Your task to perform on an android device: I want to save the phone number (112 720 1234) of my friend Amelia Miller in the Phonebook app.
Image 0: 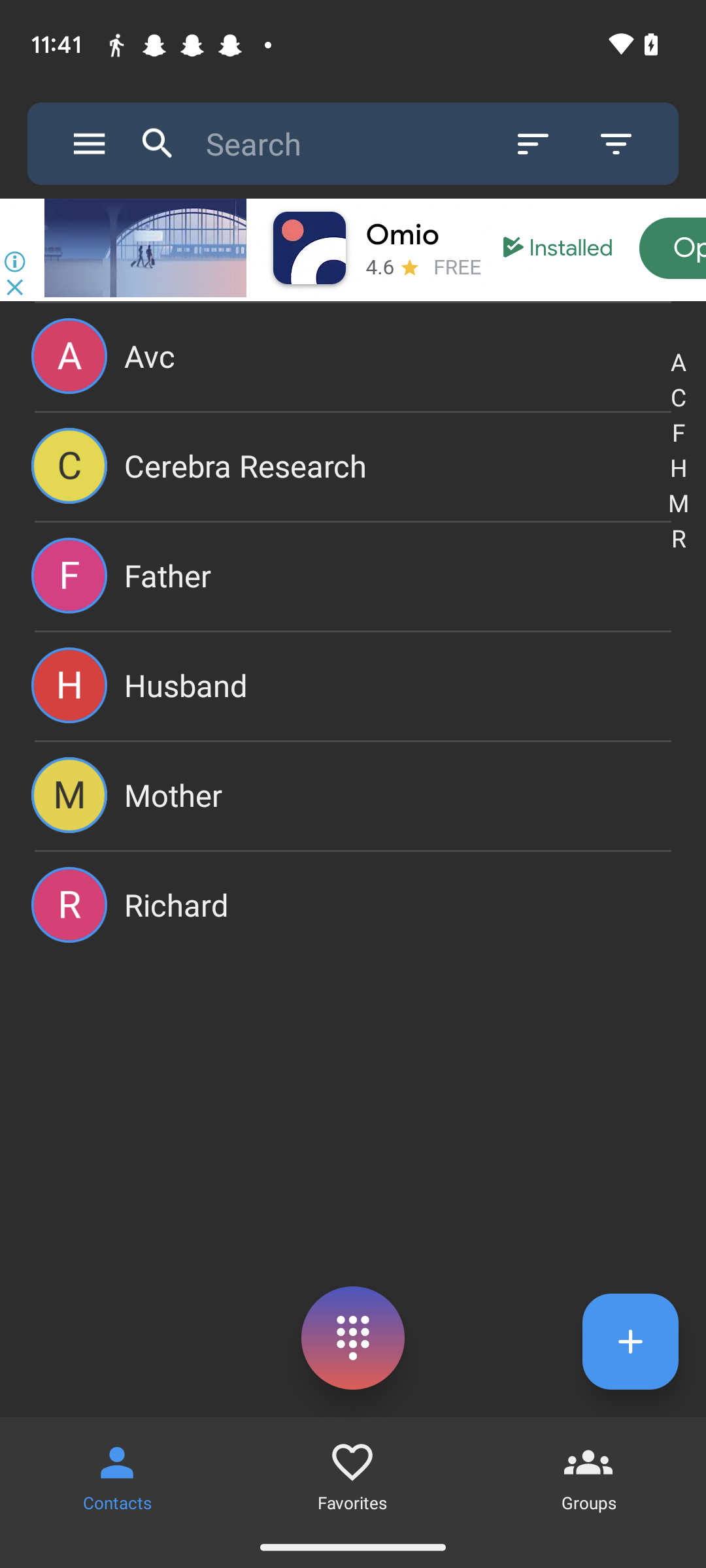
Open the Phonebook app.
Step 0: open app "Phonebook"
Image 1: 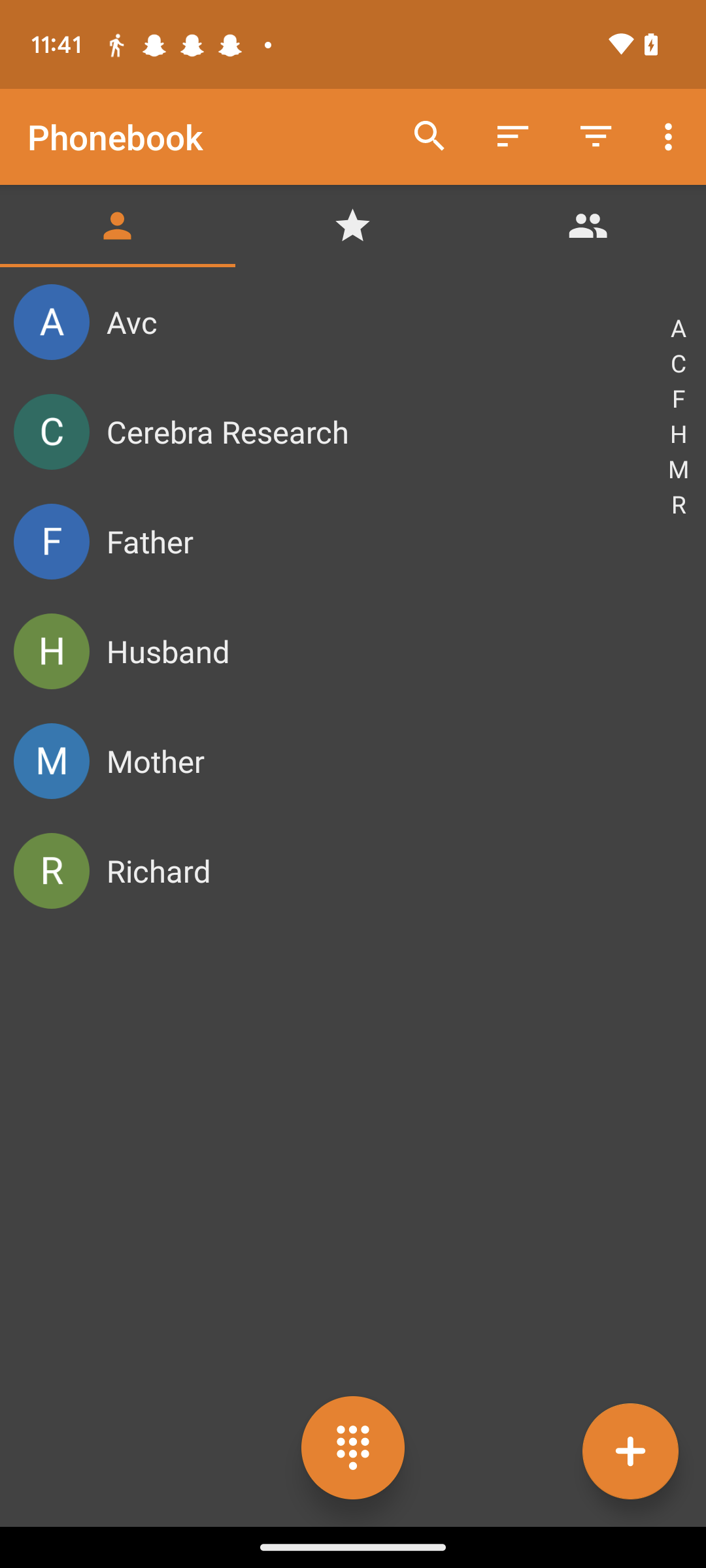
Click on the + icon at the bottom right of the screen.
Step 1: click (630, 1450)
Image 2: 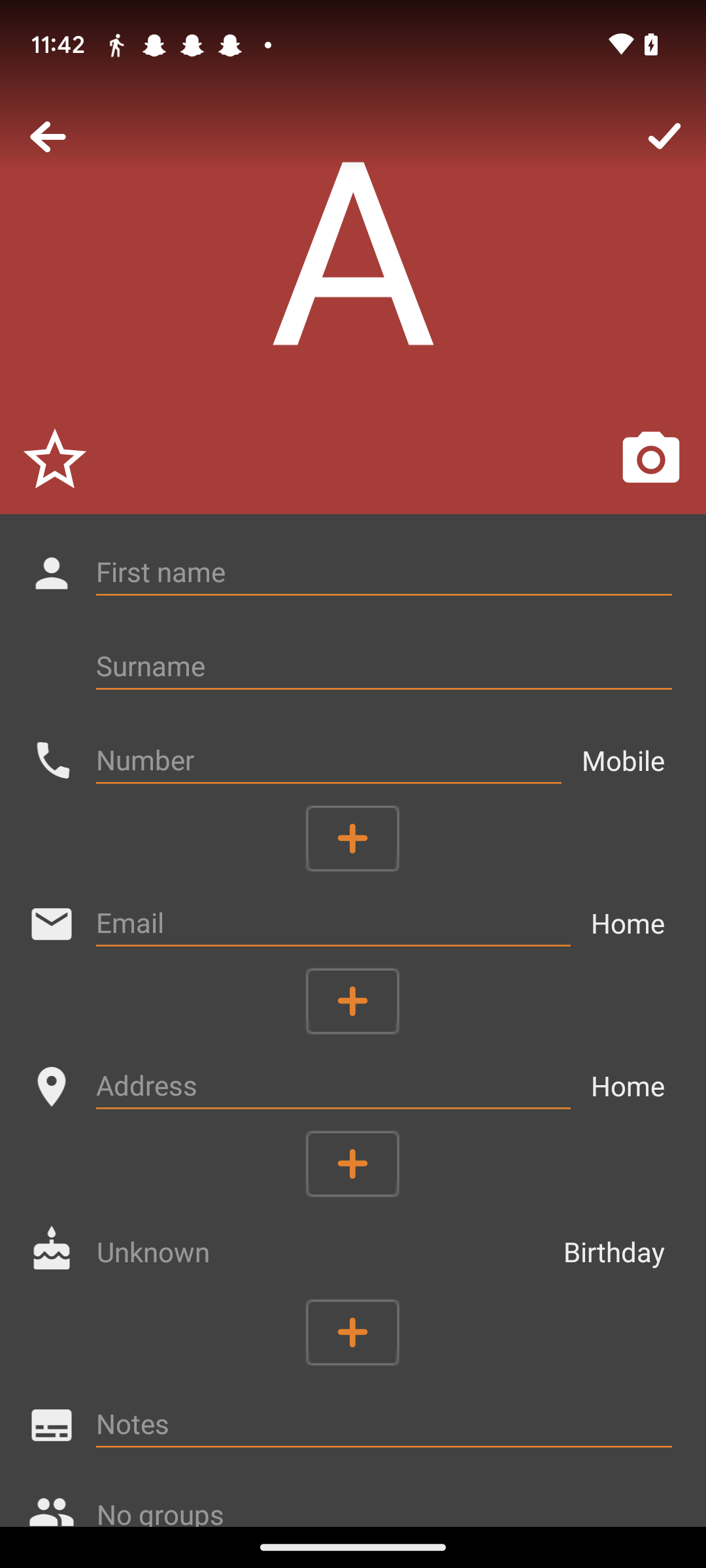
Click on the first name tab.
Step 2: click (384, 572)
Image 3: 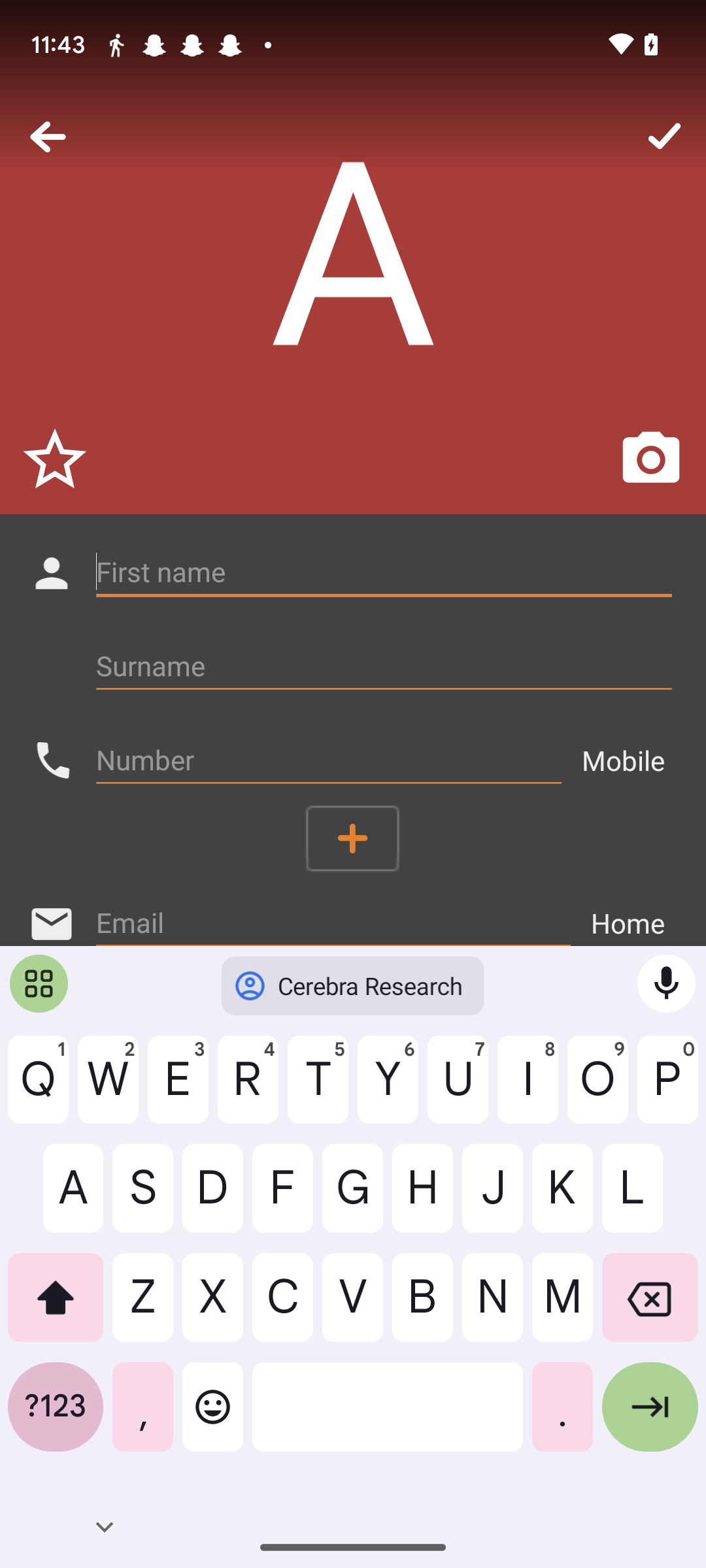
Type in Amelia.
Step 3: type "Amelia"
Image 4: 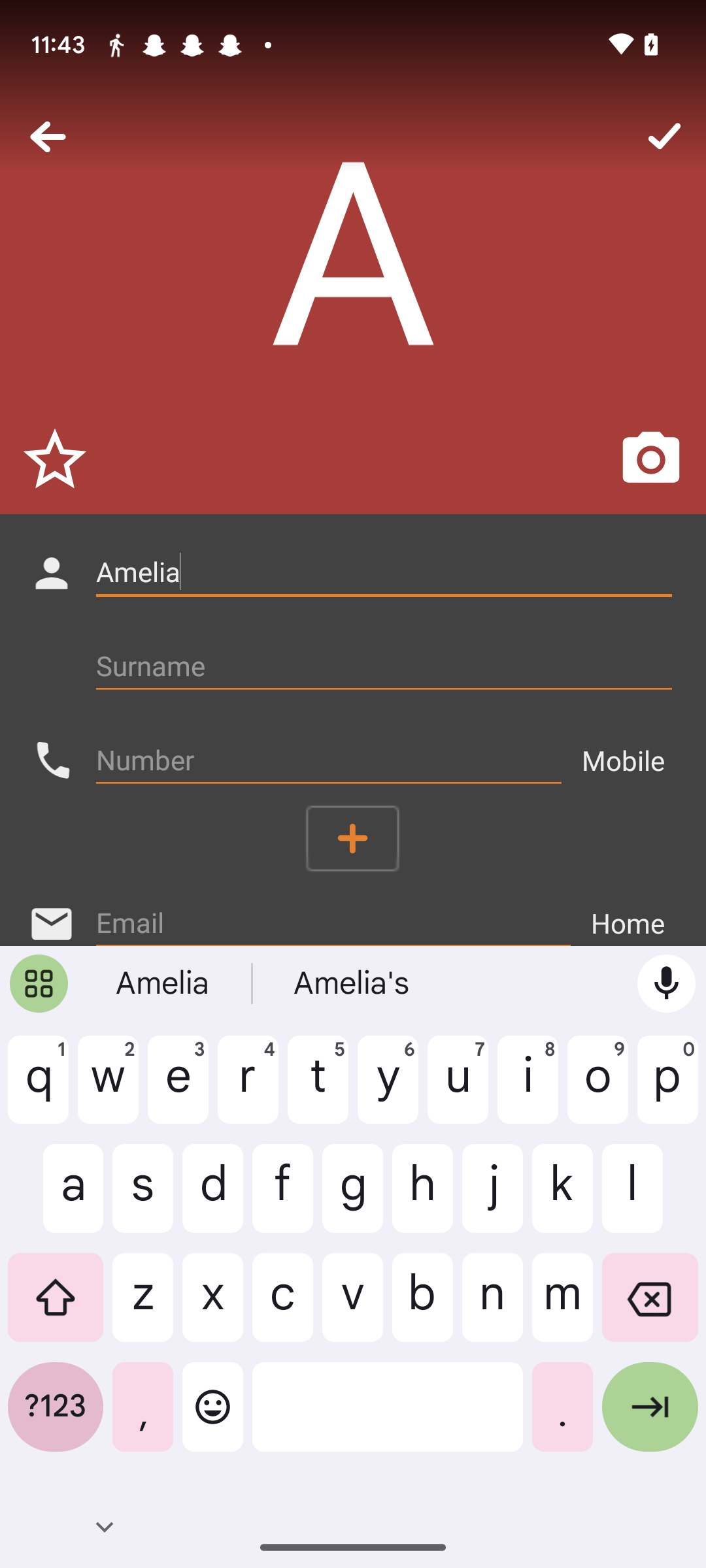
Click on the Surname tab.
Step 4: click (384, 666)
Image 5: 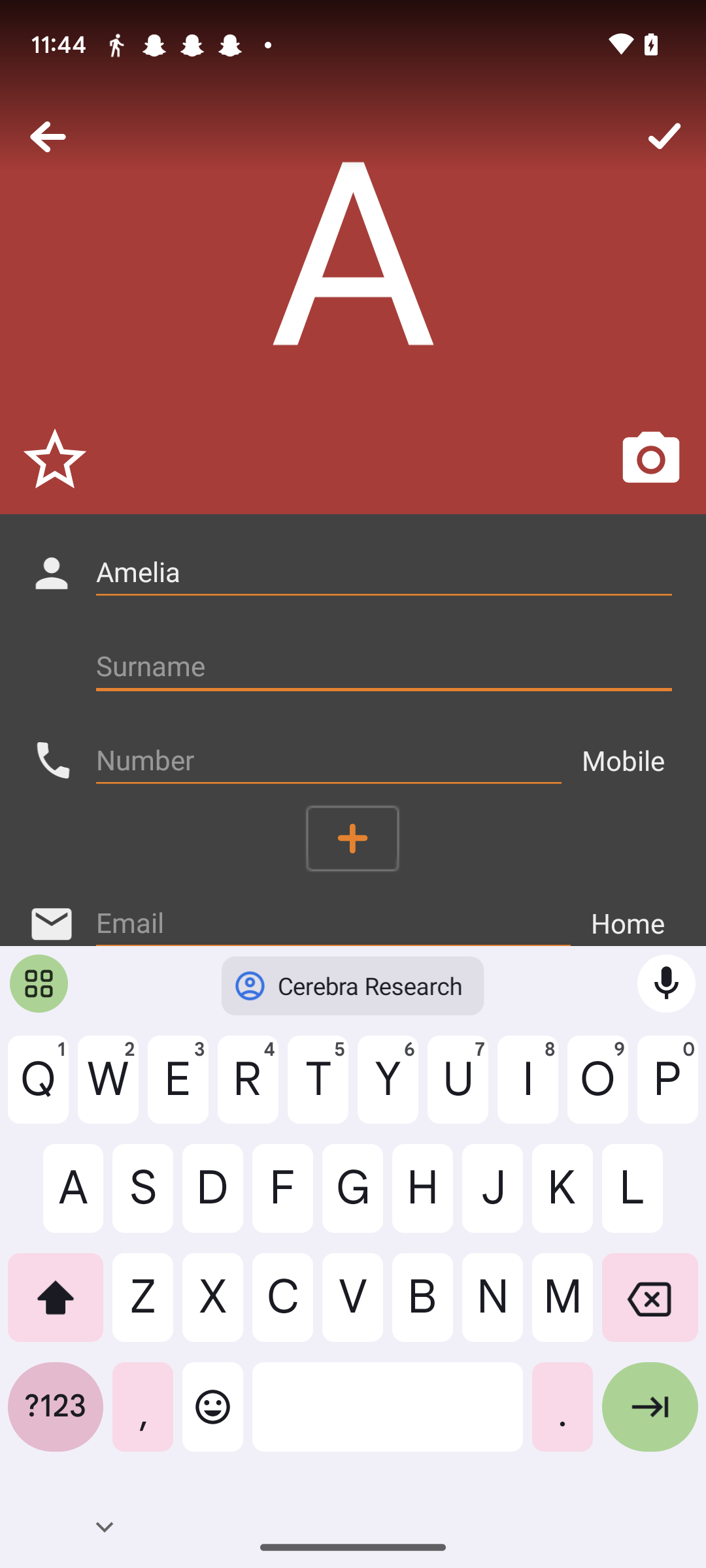
Type in Miller.
Step 5: type "Miller"
Image 6: 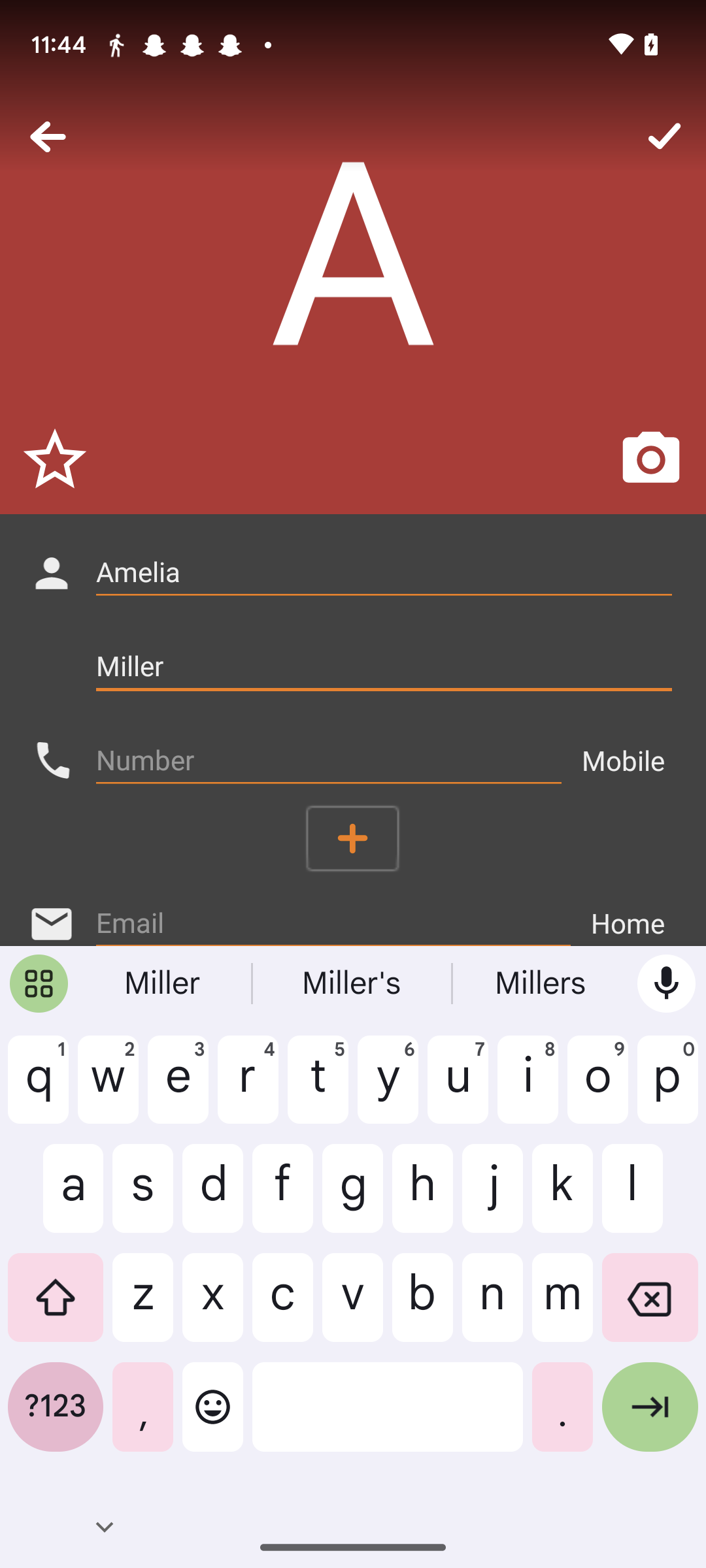
Click on the Number tab.
Step 6: click (328, 760)
Image 7: 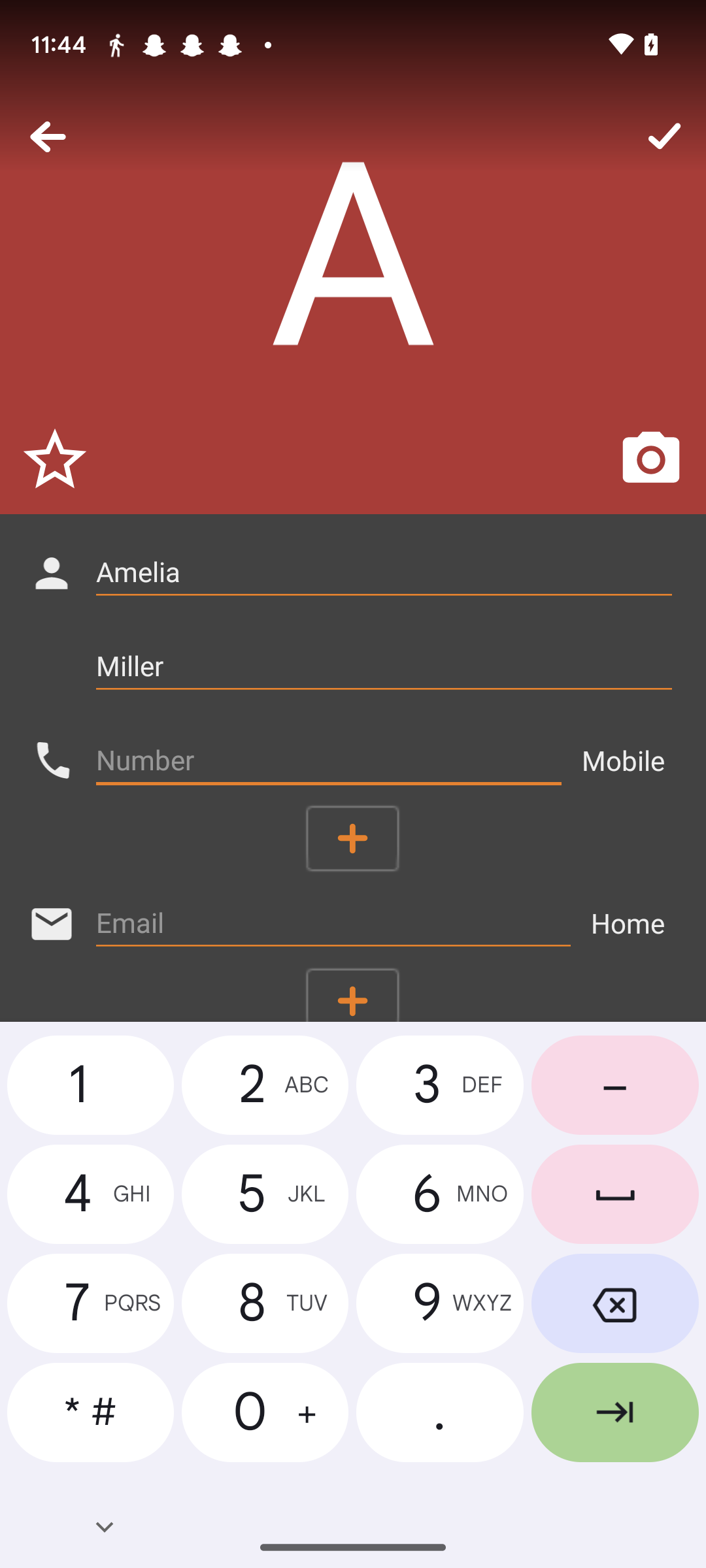
Type in the phone number 112 720 1234.
Step 7: type "112 720 1234"
Image 8: 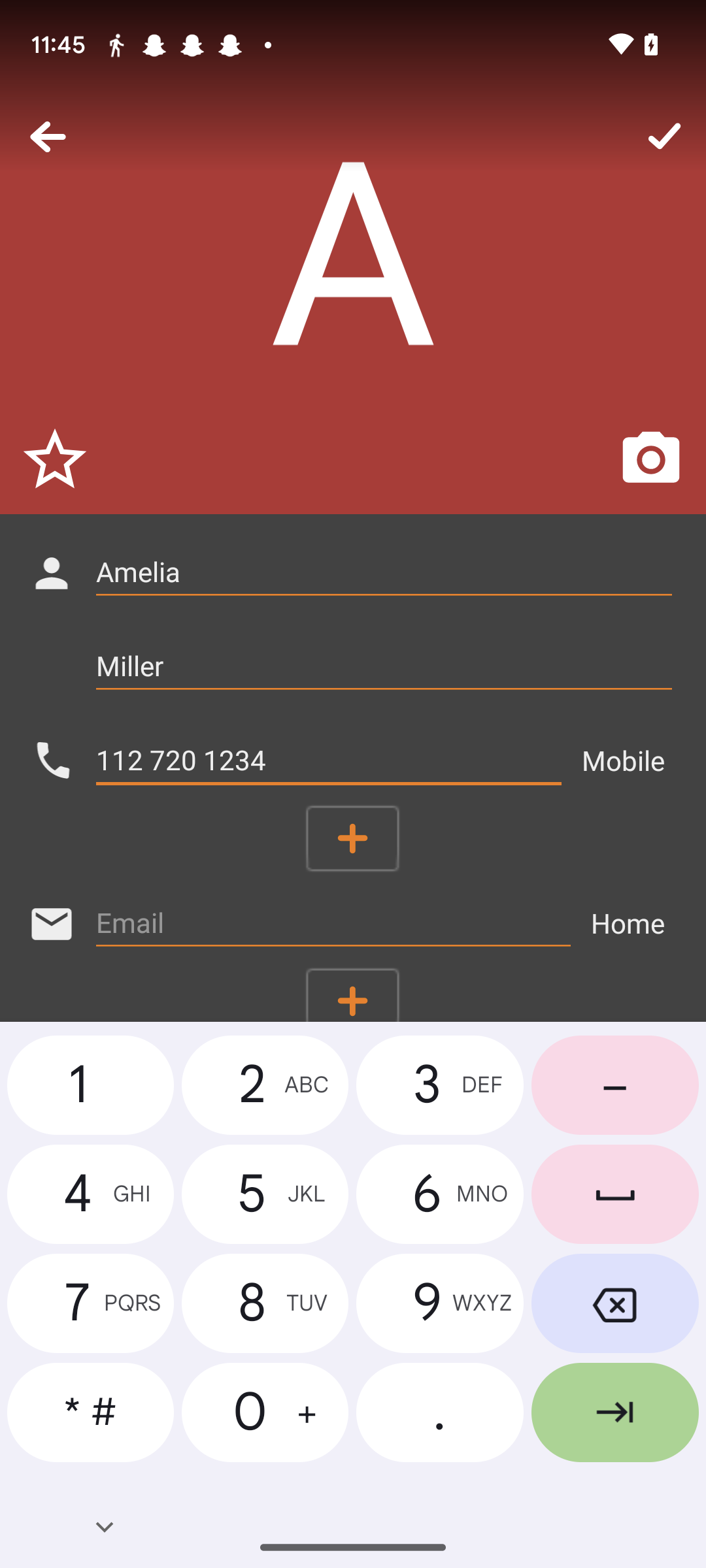
Click on the tick icon at the top of the screen.
Step 8: click (664, 137)